Your task to perform on an android device: Move the latest email from Cerebra Reasearch to the Promotions folder in the Gmail app.
Image 0: 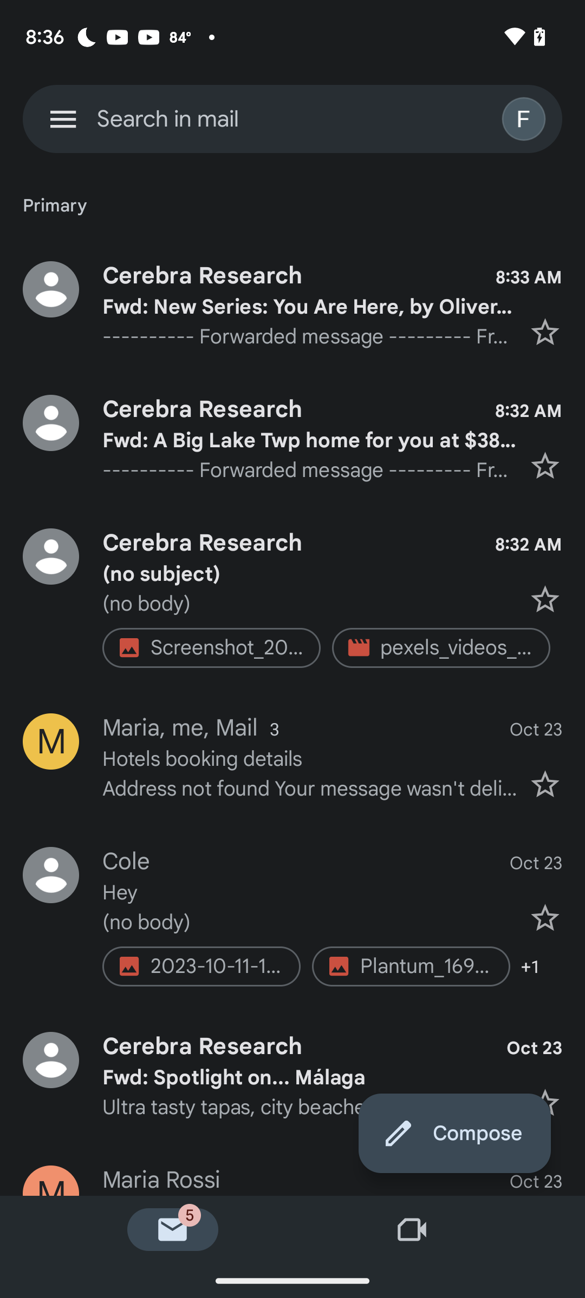
Click on the cerebra research email
Step 0: click (292, 542)
Image 1: 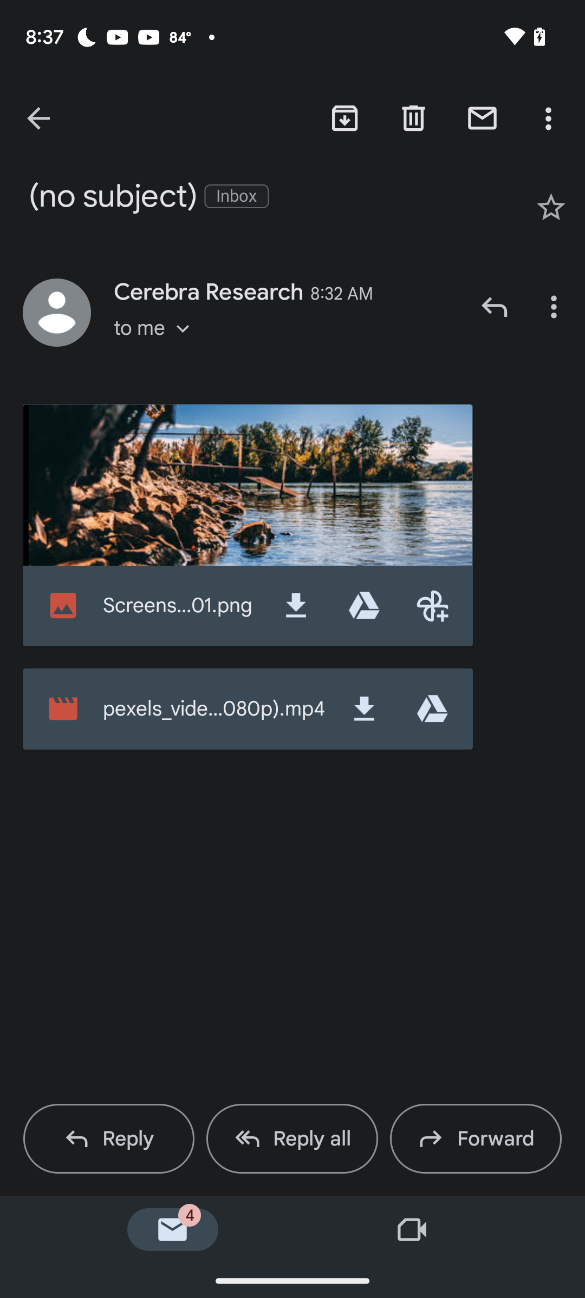
Click on the three dot icon on the top right of the screen
Step 1: click (550, 118)
Image 2: 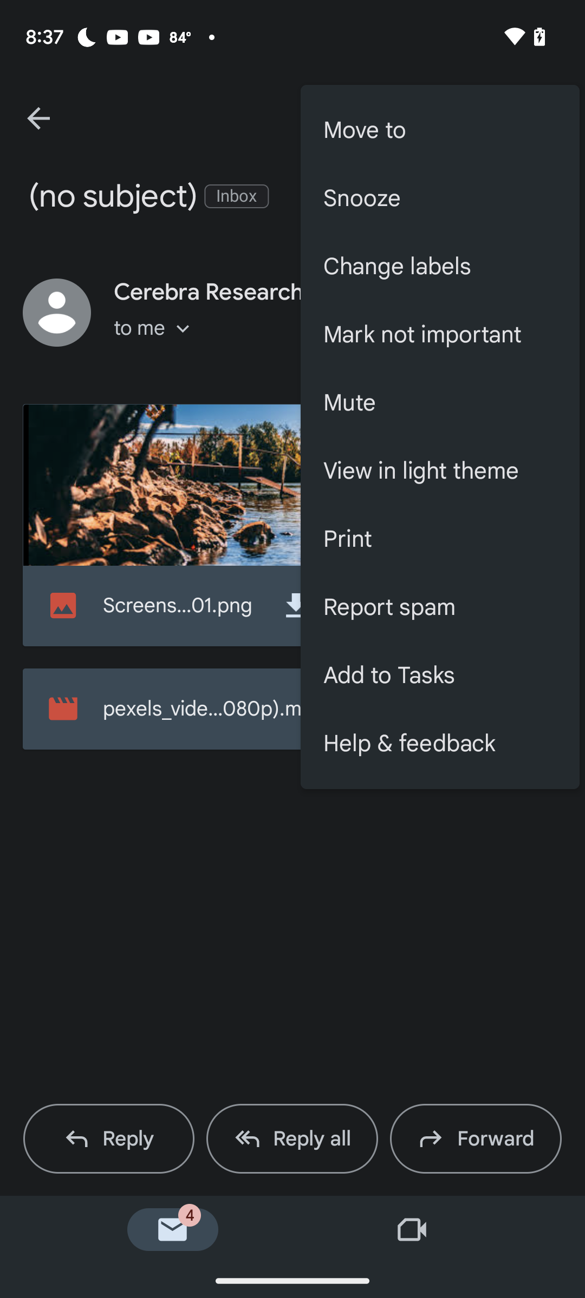
Click on the move to option
Step 2: click (440, 130)